Your task to perform on an android device: Before purchasing a 12pcs Spanners Wrench Chrome Vanadium Steel Polished Tools set kit I want to read reviews of this wrench tool kit, so view all reviews of this wrench tool kit in the Banggood app.
Image 0: 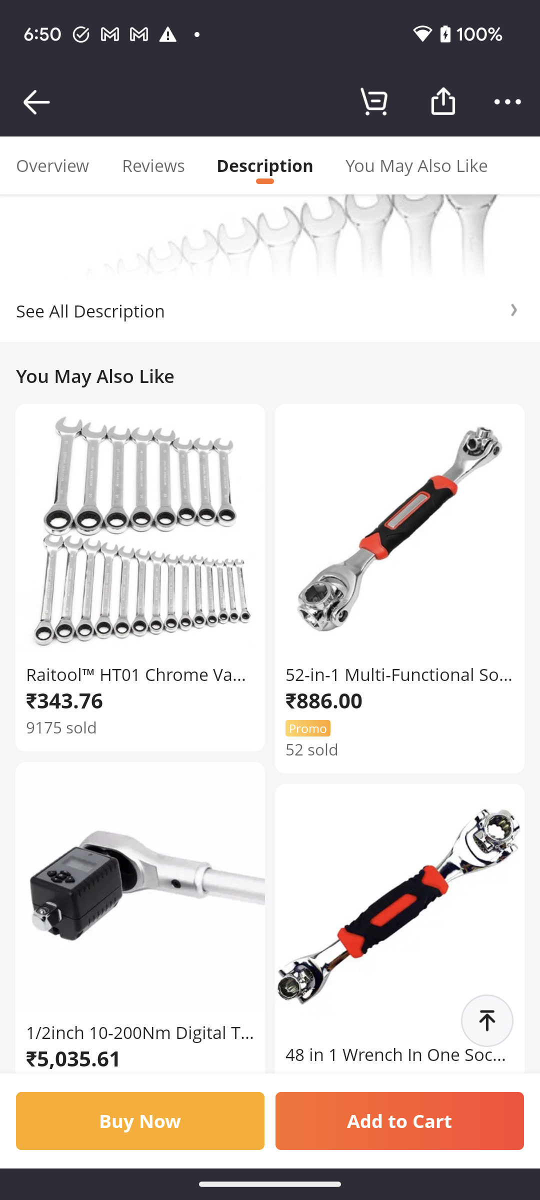
Click on the Reviews section at the top of the screen to view the reviews of this wrench tool kit.
Step 0: click (152, 165)